Your task to perform on an android device: In the Hevy app, I should use the summary to track my progress if I want to keep myself motivated to work out.
Image 0: 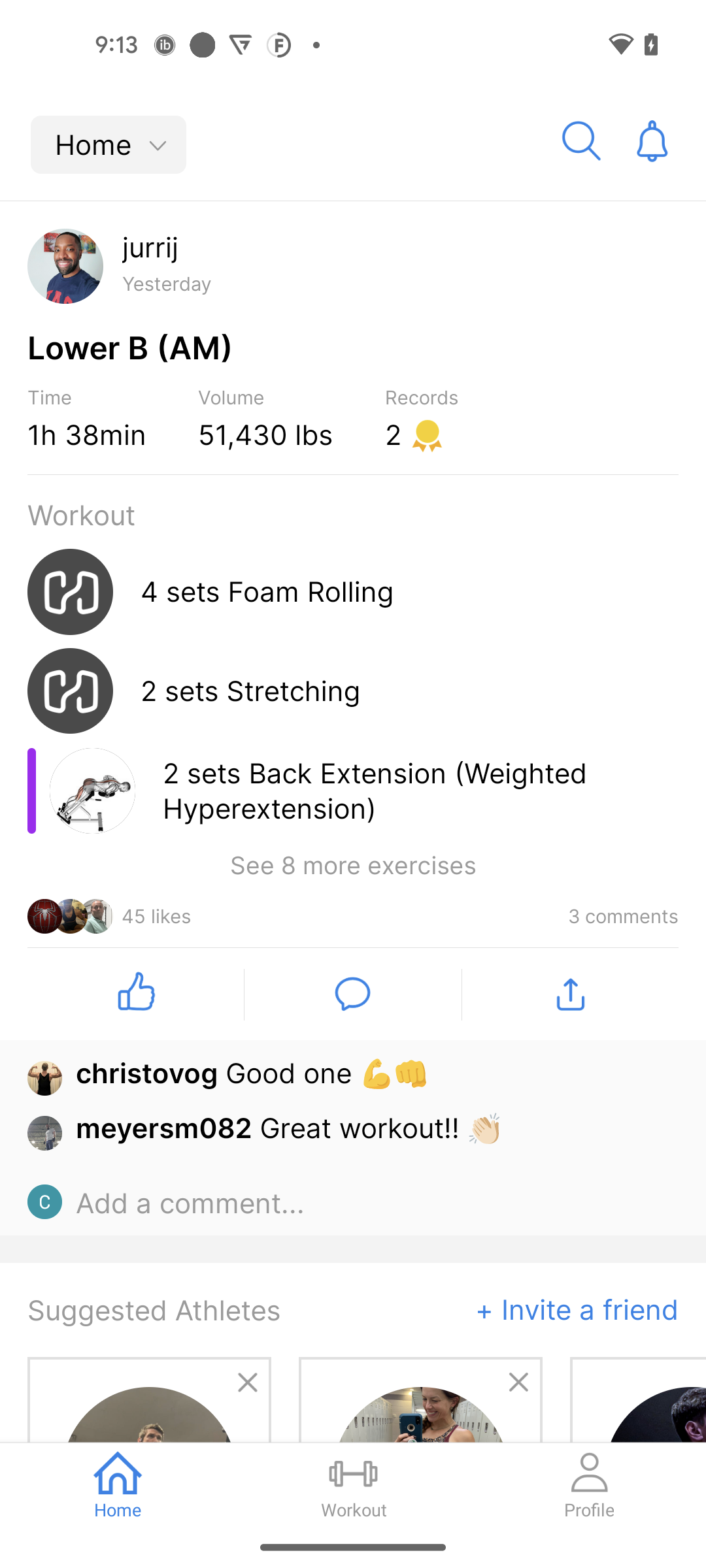
Go to the profile tab
Step 0: click (588, 1484)